Your task to perform on an android device: Open the Floweraura app and browse flowers.
Image 1: 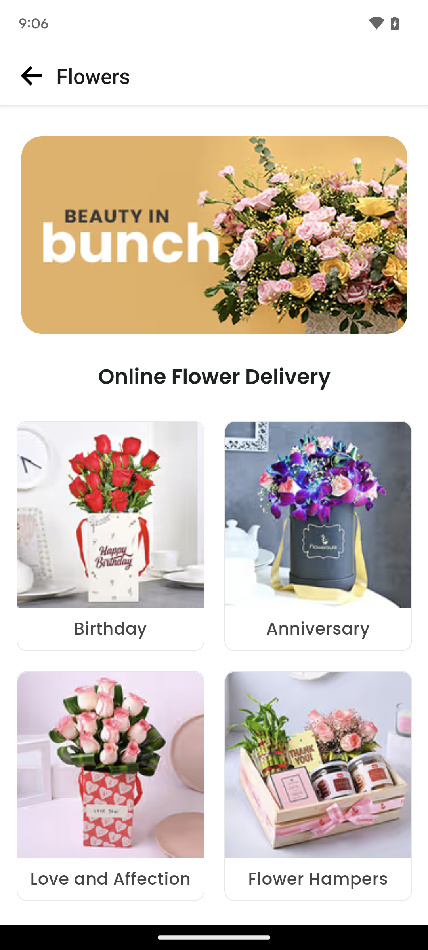
Click on anniversary.
Step 1: click (285, 539)